Your task to perform on an android device: I want to change the settings of the Kitchen Stories app on my phone so that I can use it easily.
Image 0: 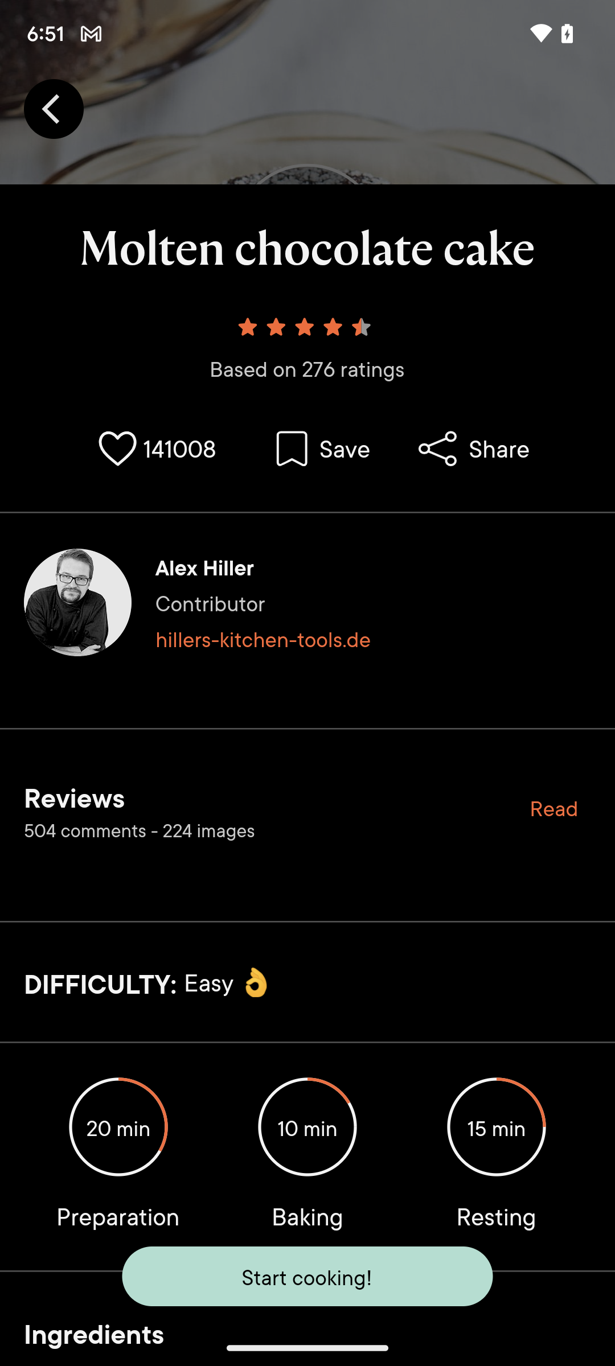
Click on the Back icon on the top left corner of the screen.
Step 0: click (53, 108)
Image 1: 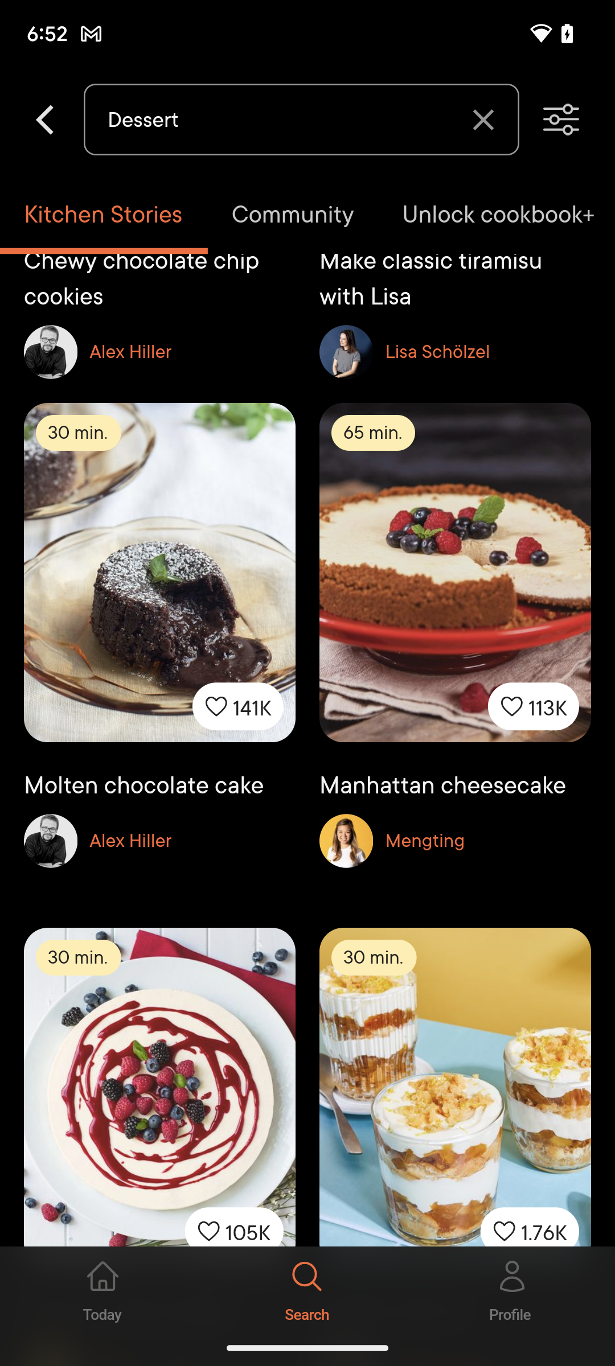
Click on the Profile icon on the bottom right corner of the screen.
Step 1: click (512, 1288)
Image 2: 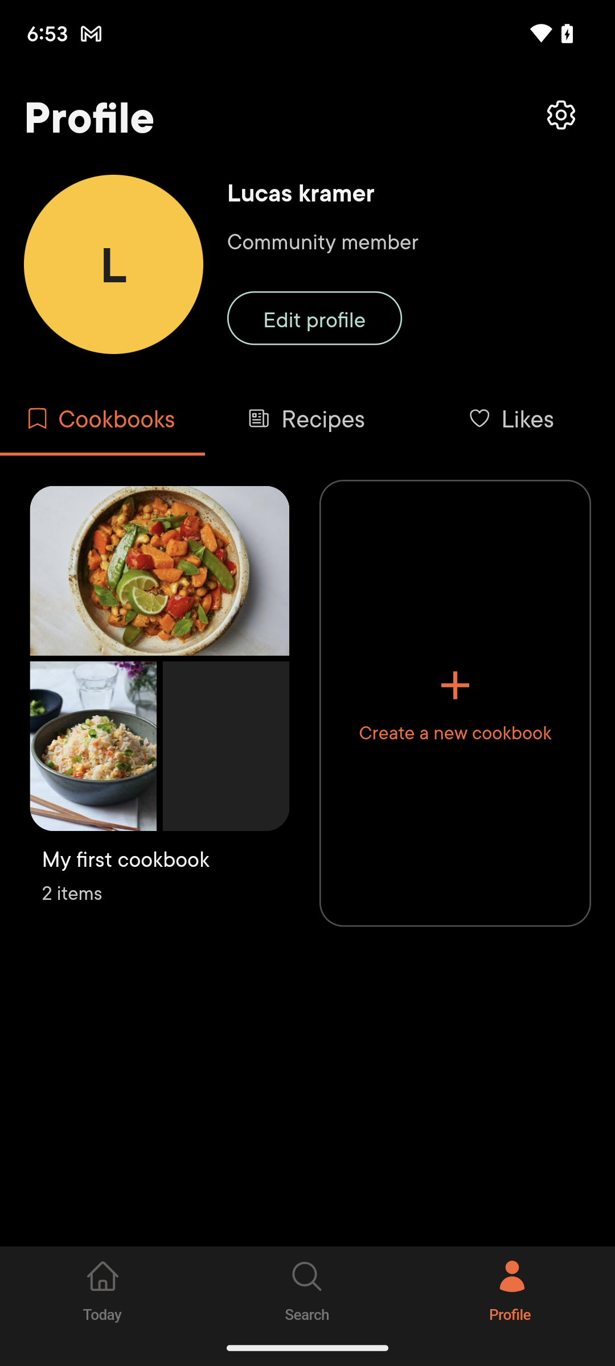
Click on the Settings icon on the top right corner of the screen.
Step 2: click (307, 228)
Image 3: 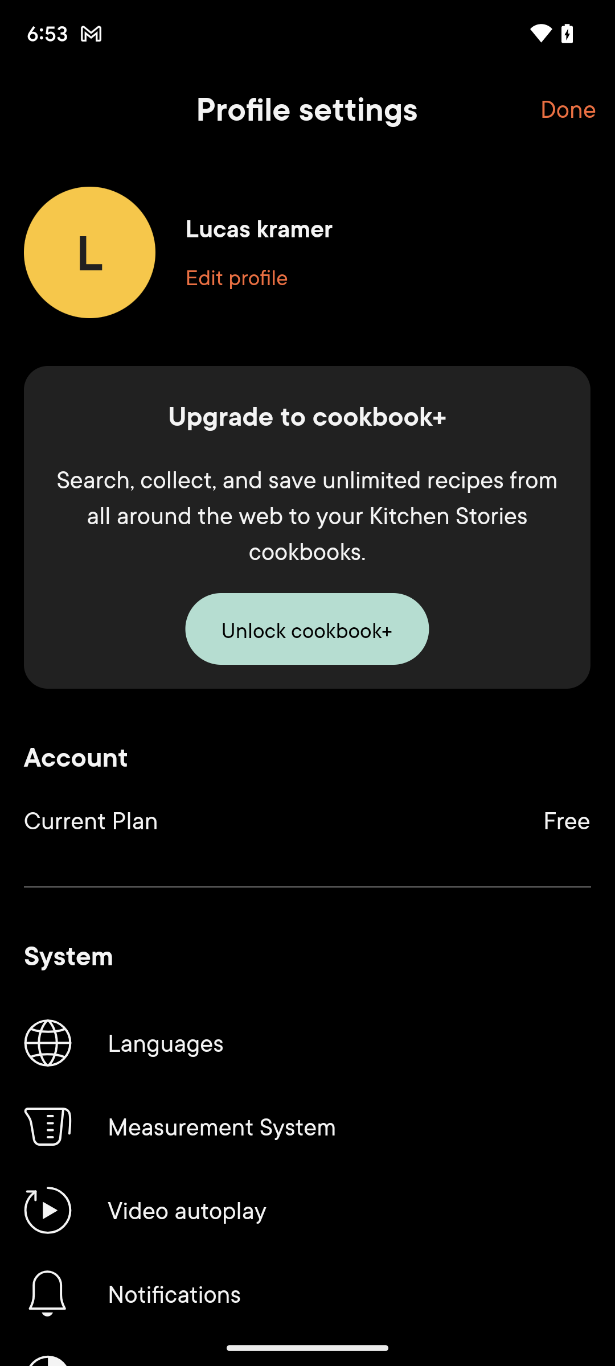
Click on the Measurement System icon on the screen.
Step 3: click (307, 1126)
Image 4: 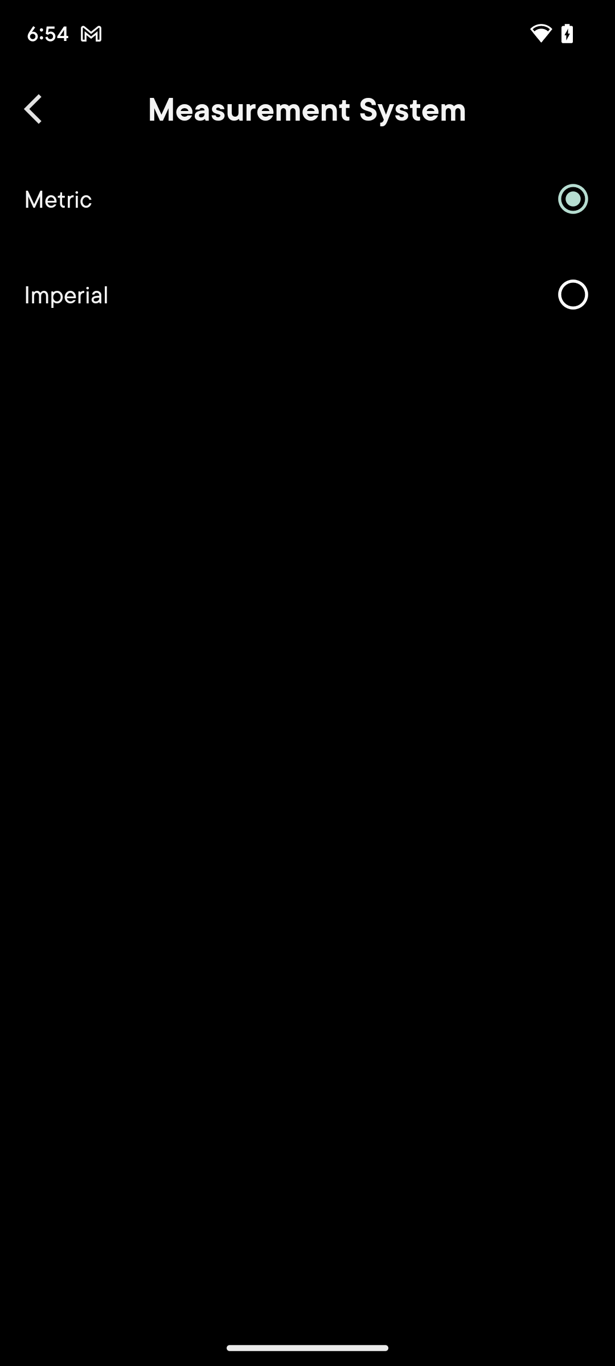
Click on the Imperial option on the screen.
Step 4: click (307, 294)
Image 5: 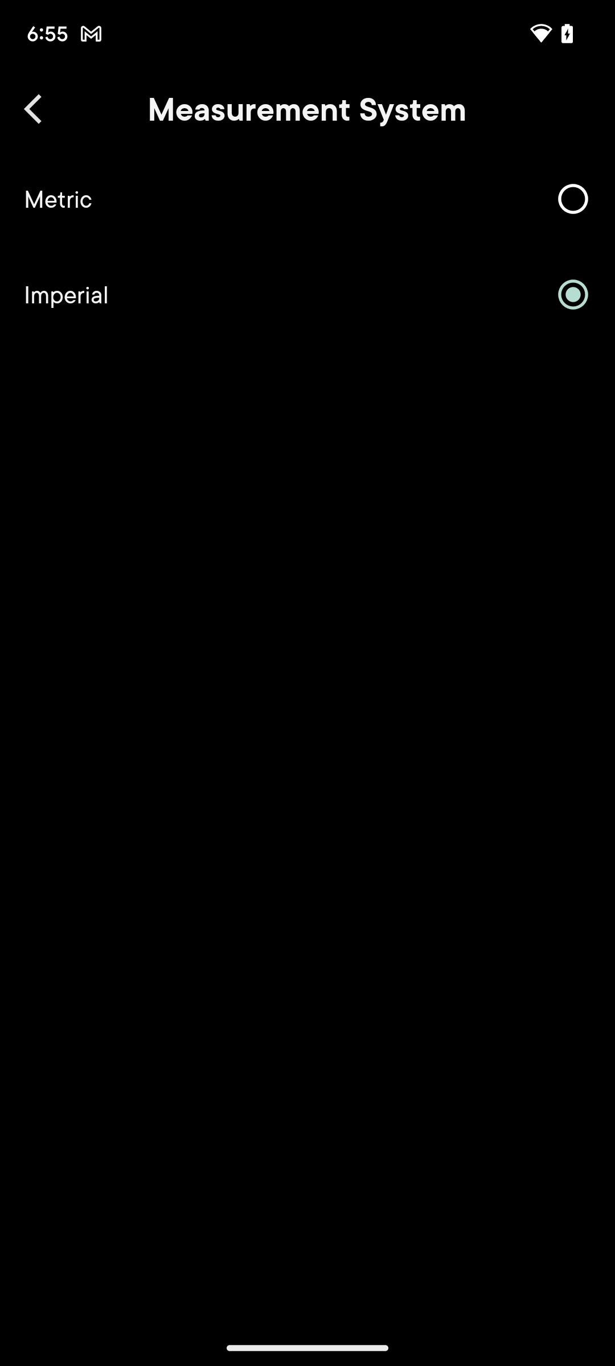
Click on the Back icon on the top left corner of the screen.
Step 5: click (41, 108)
Image 6: 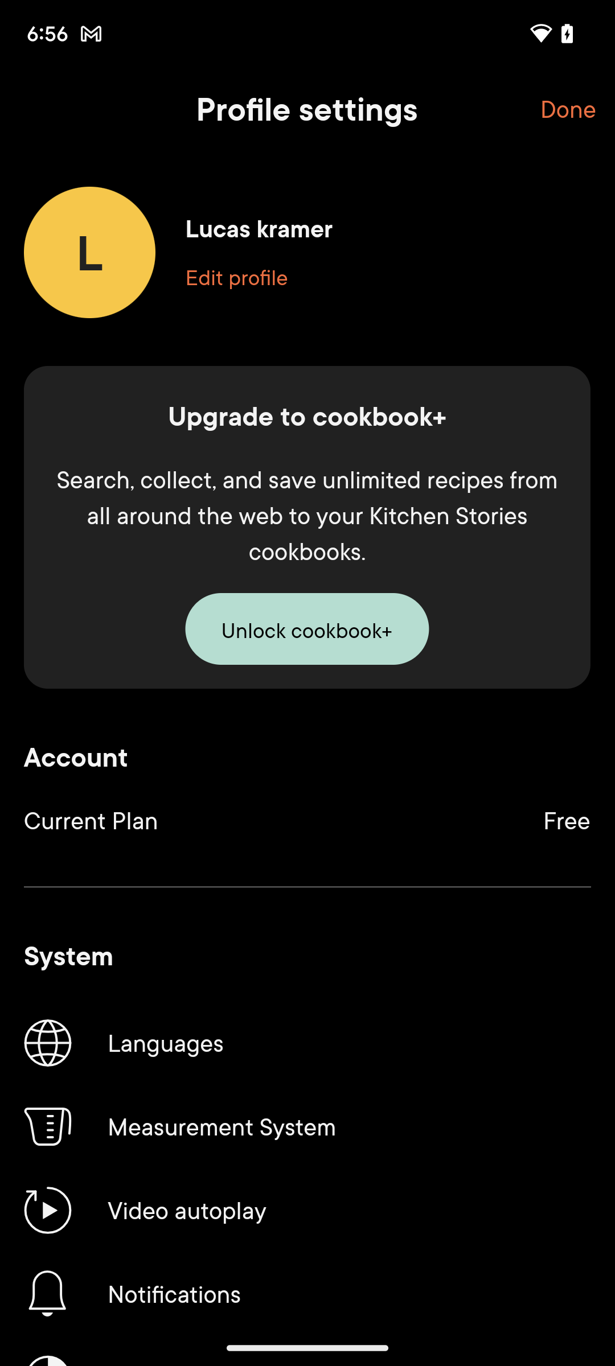
Click on the Done button on the top right corner of the screen.
Step 6: click (569, 109)